Your task to perform on an android device: Open the Yummly app and save the homemade pizza dough recipe to the save collection
Image 0: 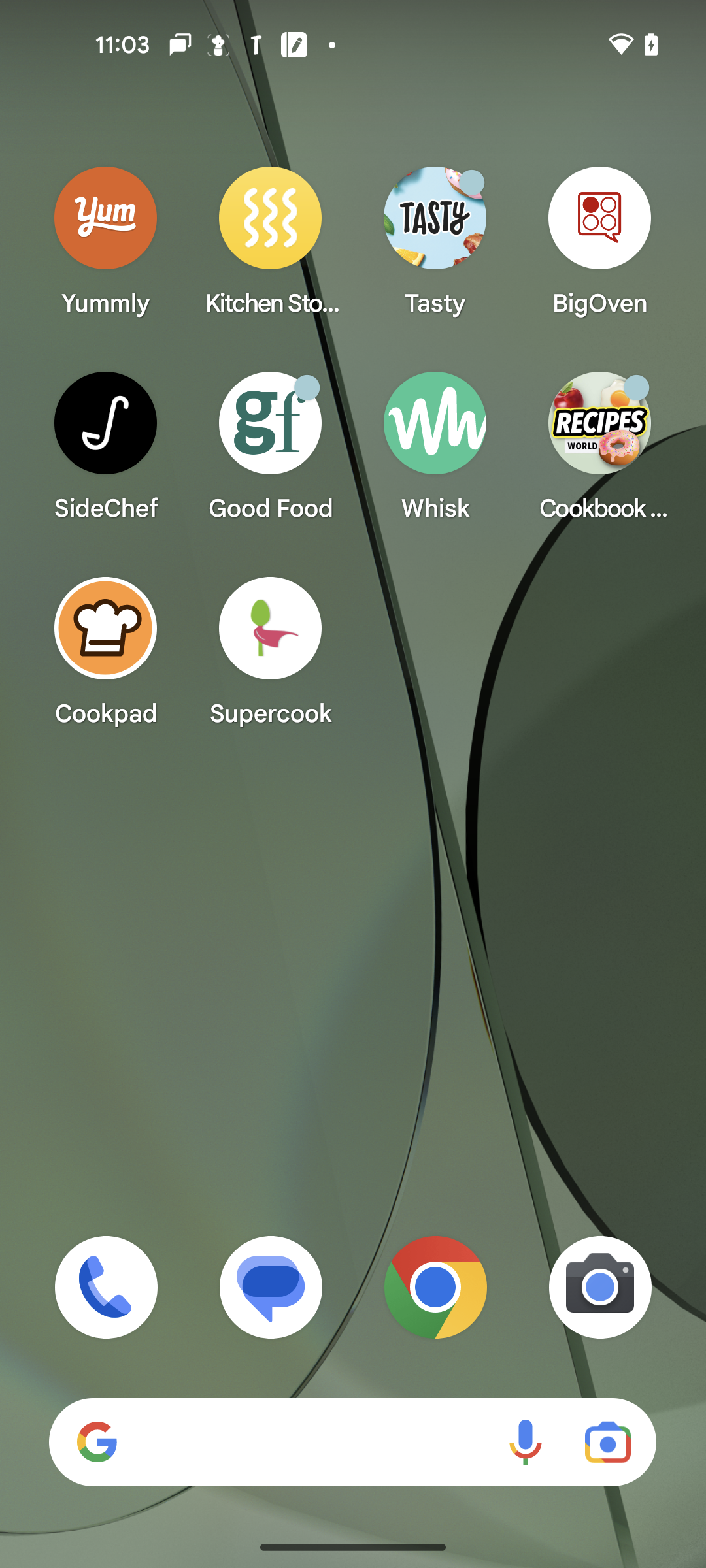
Open the Yummly app
Step 0: open app "Yummly"
Image 1: 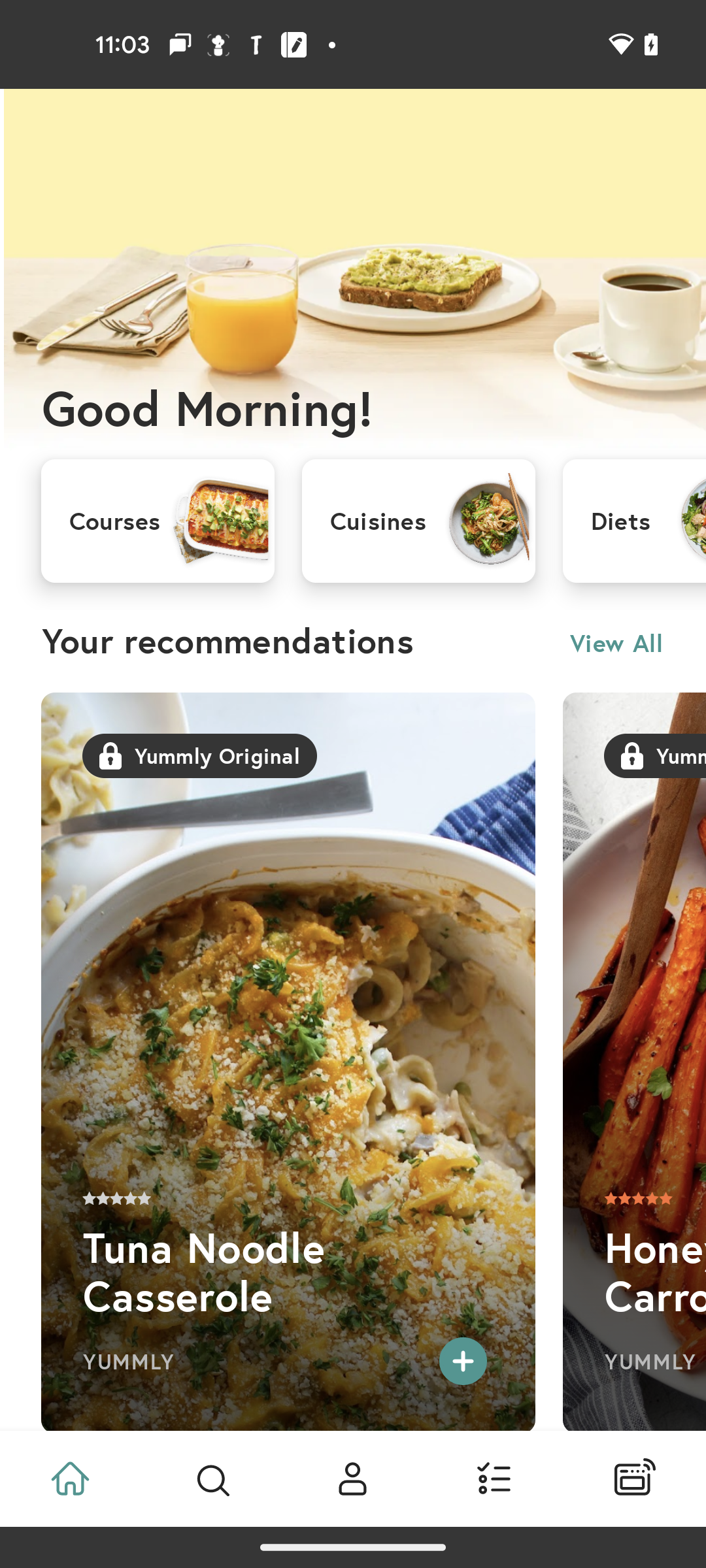
Go to the search tab
Step 1: click (212, 1478)
Image 2: 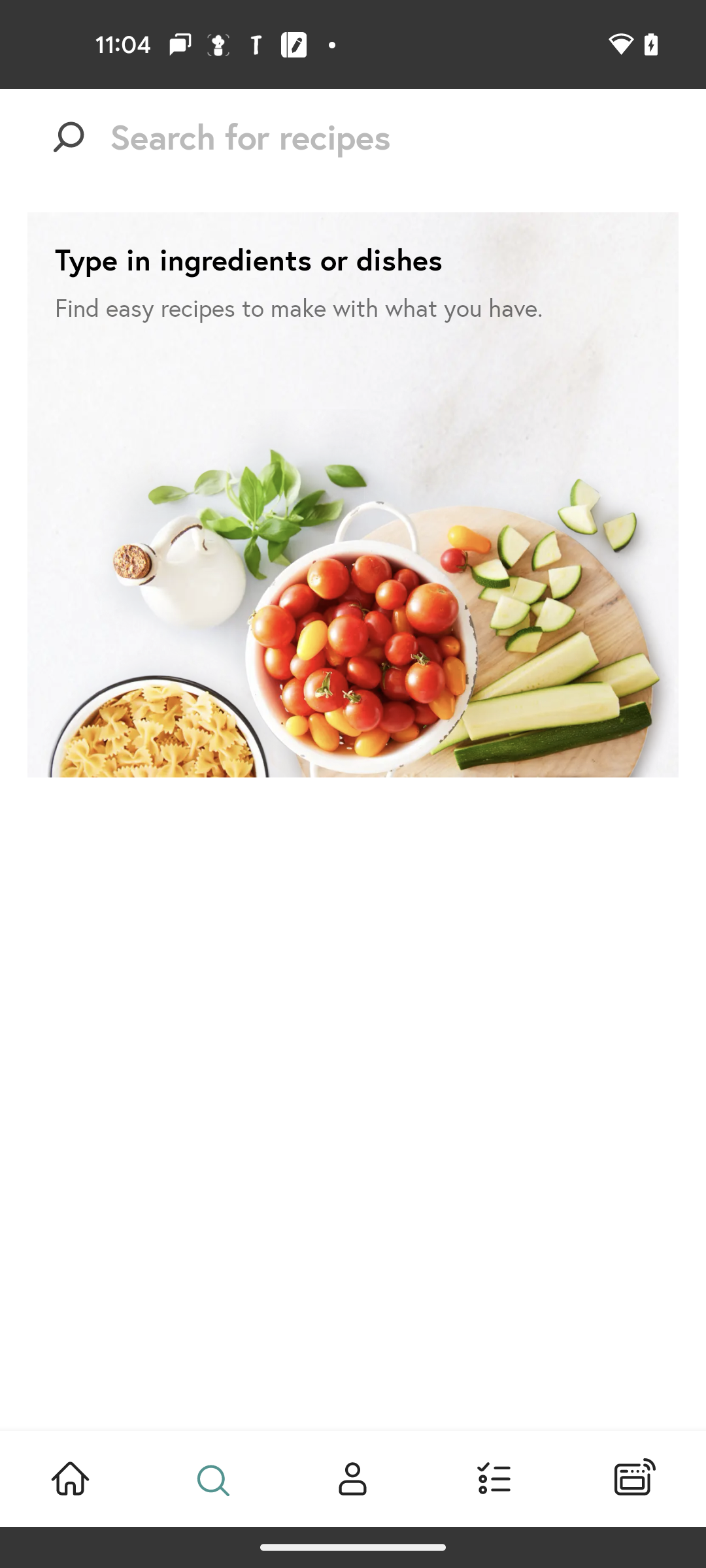
click on the search bar
Step 2: click (394, 137)
Image 3: 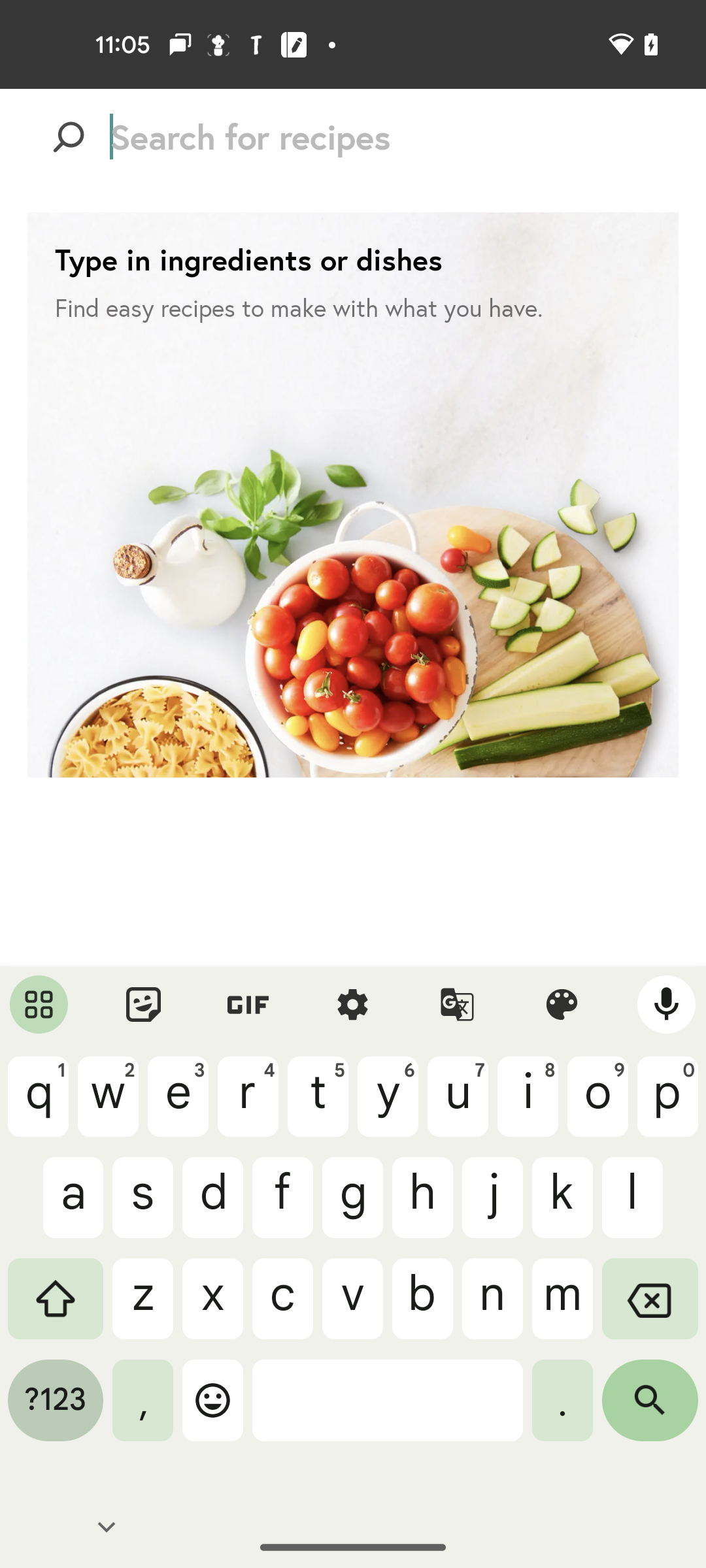
search for the pizza
Step 3: type "pizza"
Image 4: 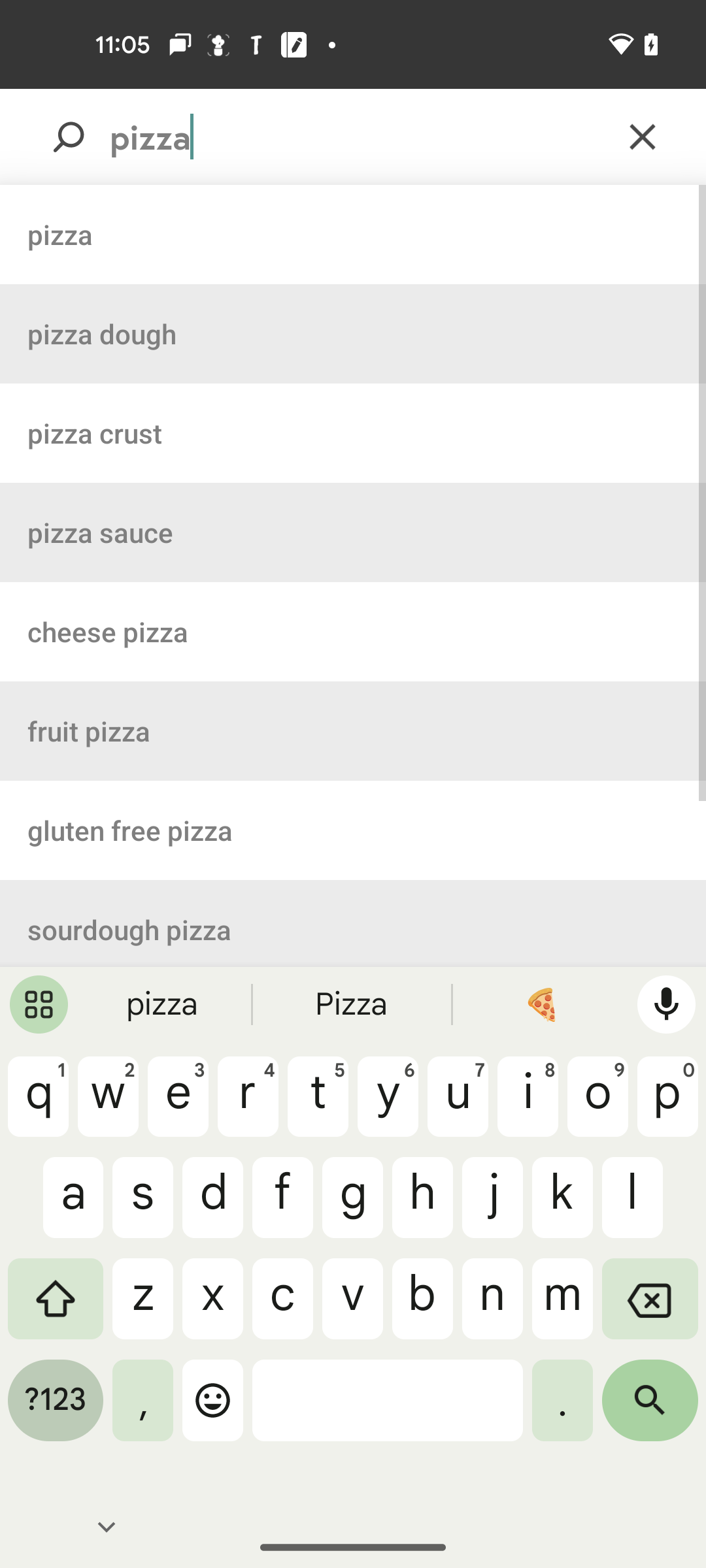
click on the search icon
Step 4: click (650, 1410)
Image 5: 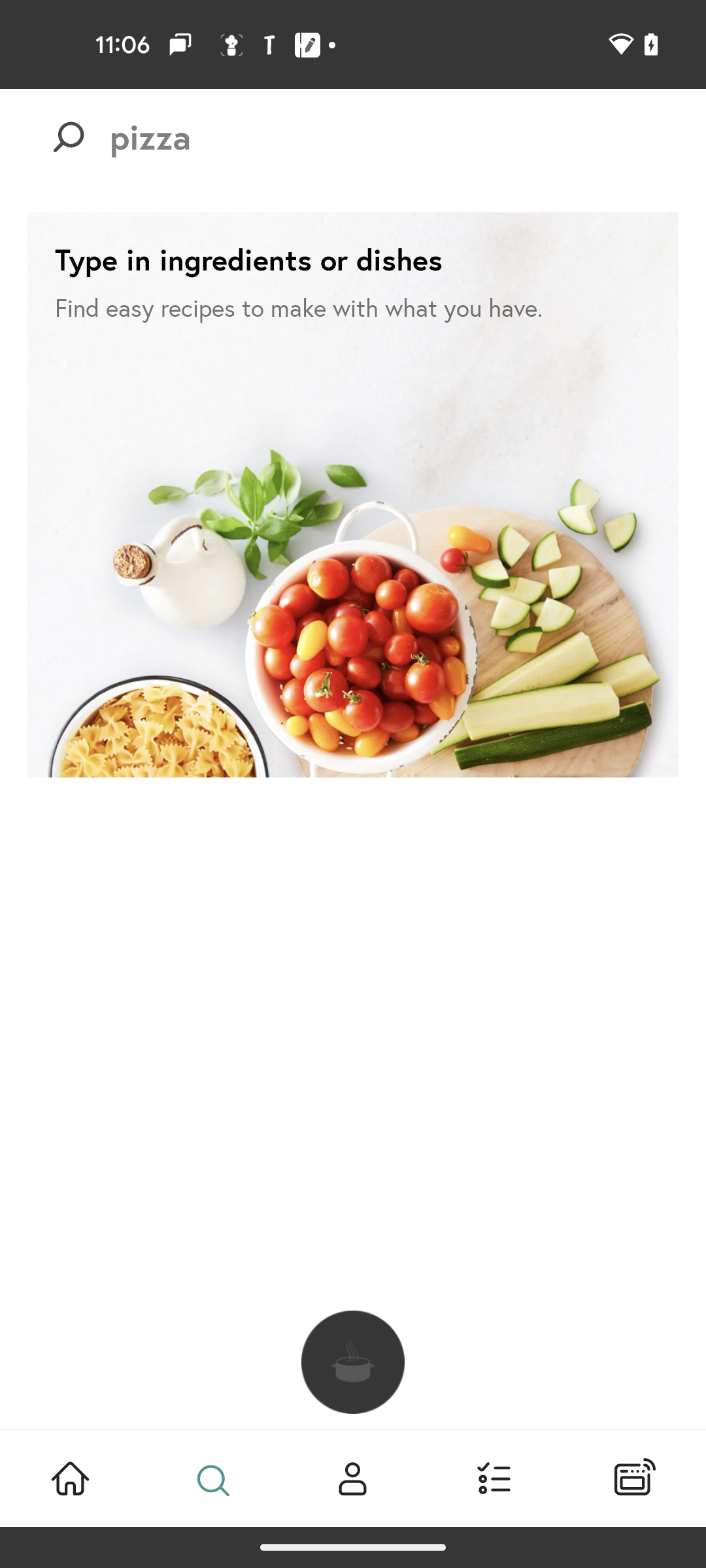
click on the search icon
Step 5: wait
Image 6: 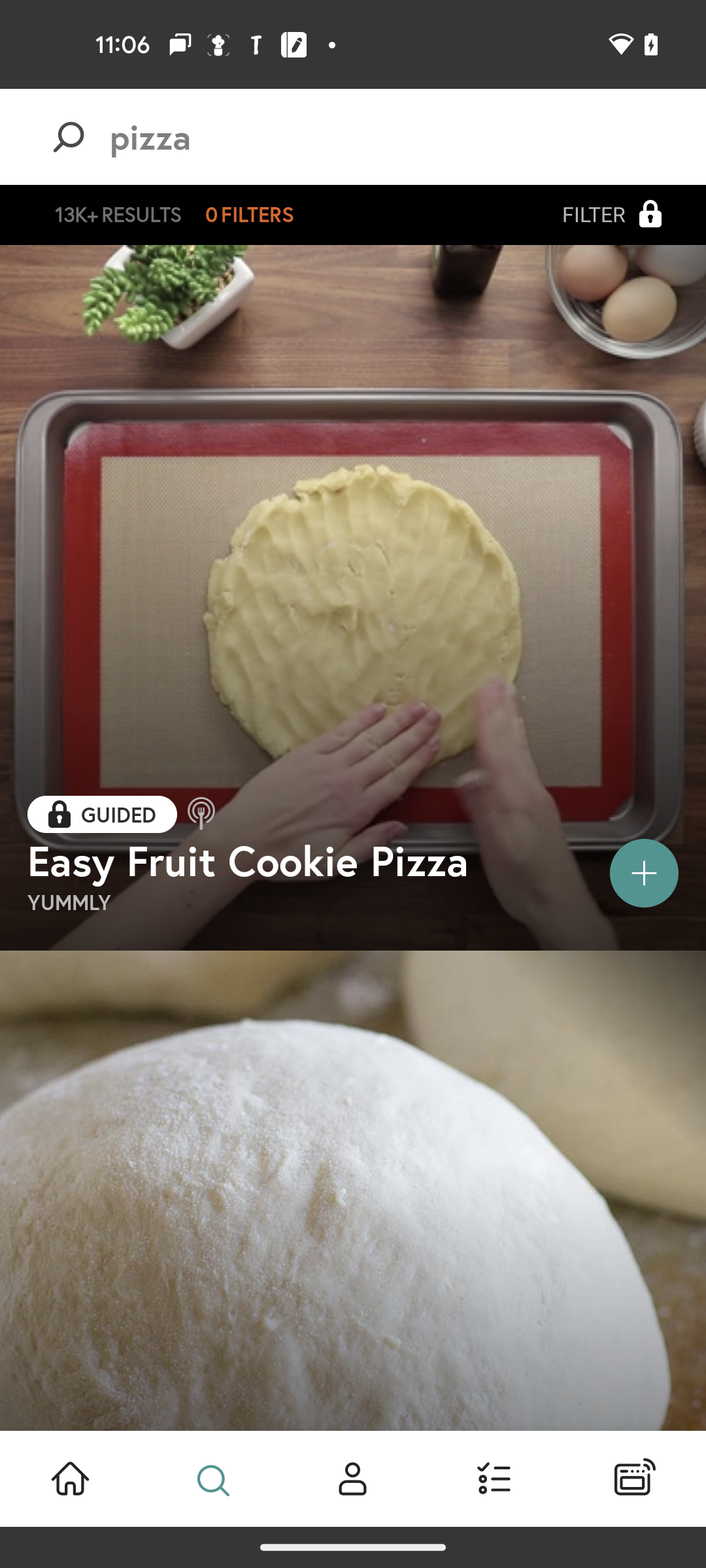
swipe up for more items
Step 6: scroll down
Image 8: 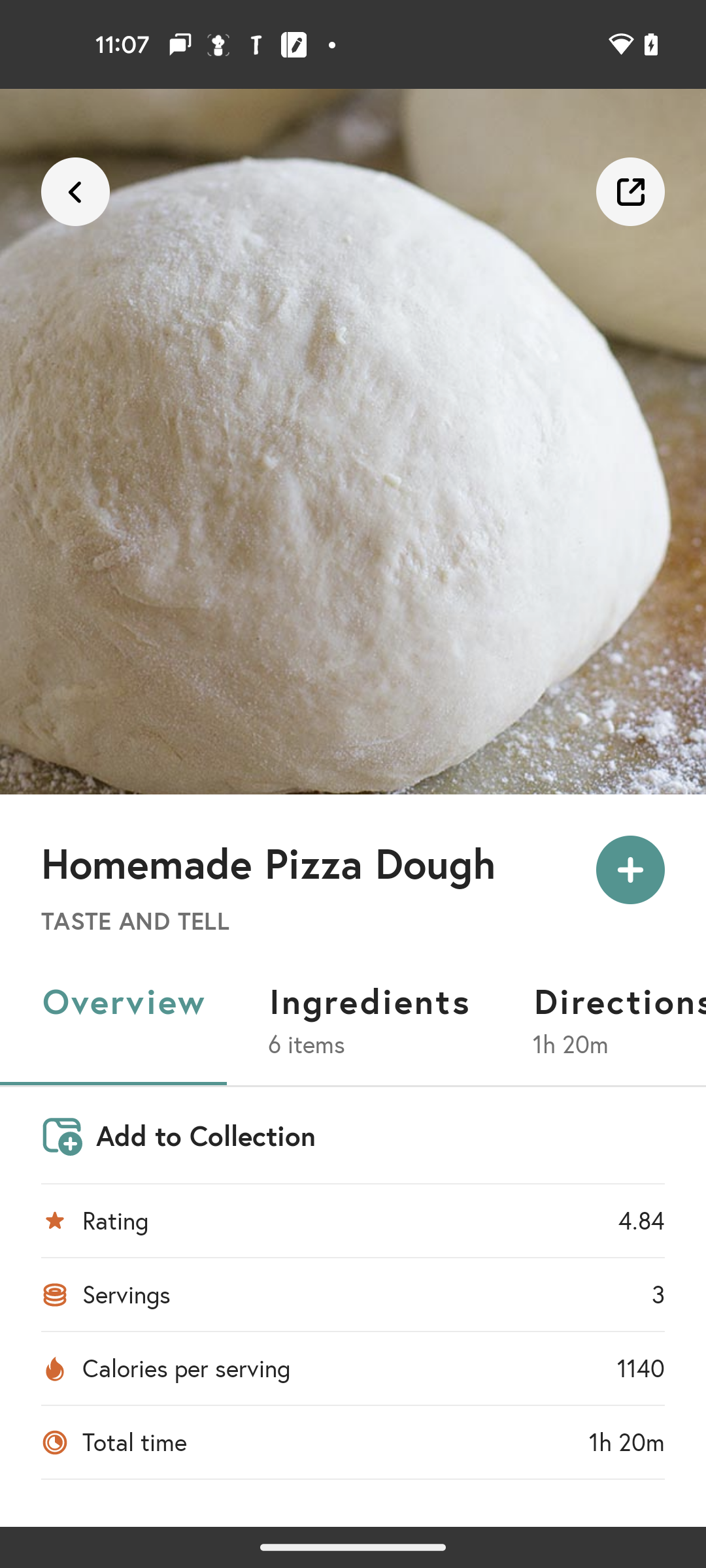
click on the add to collection
Step 8: click (206, 1135)
Image 9: 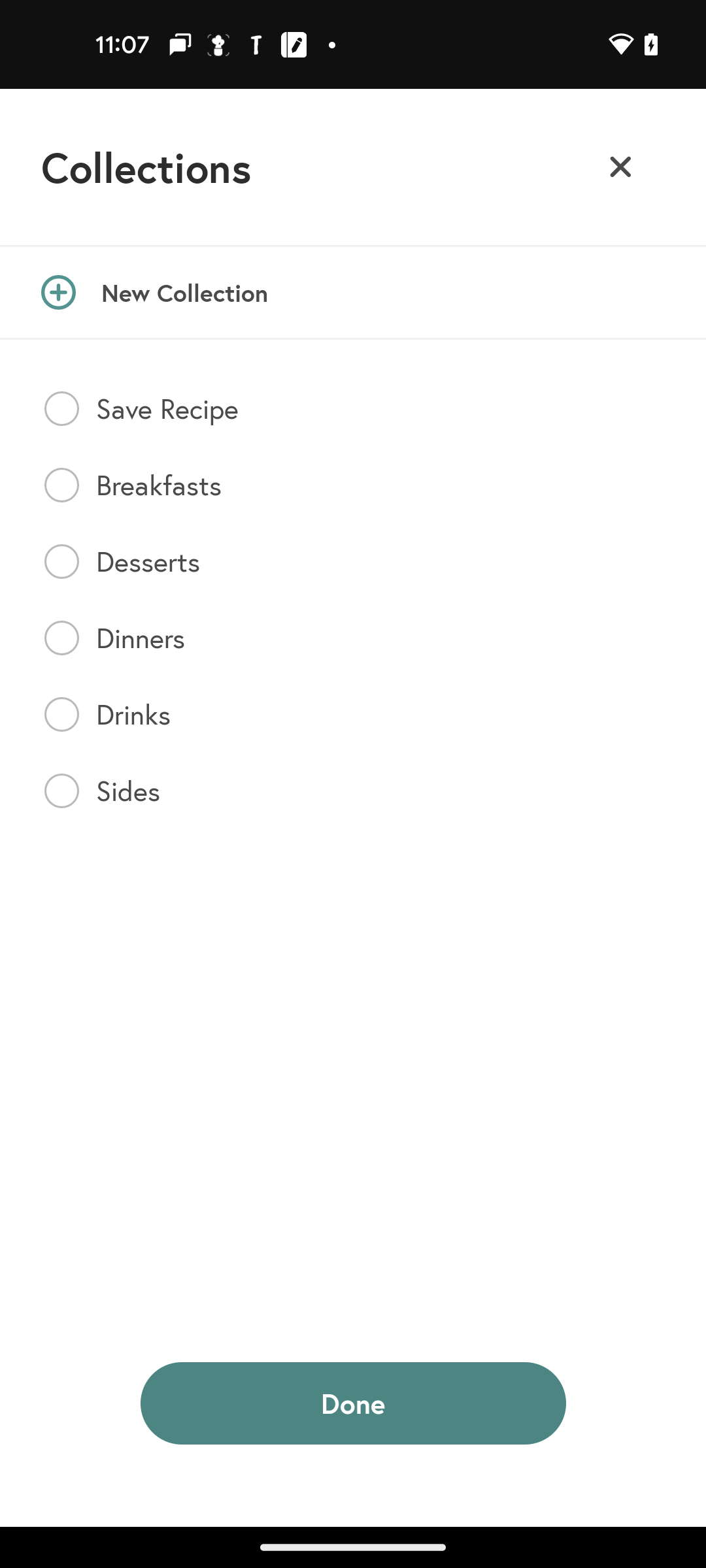
select save recipe
Step 9: click (61, 408)